Your task to perform on an android device: Open Todoist app and Share Dance classes task  through  Message on wm company hr no 
Image 0: 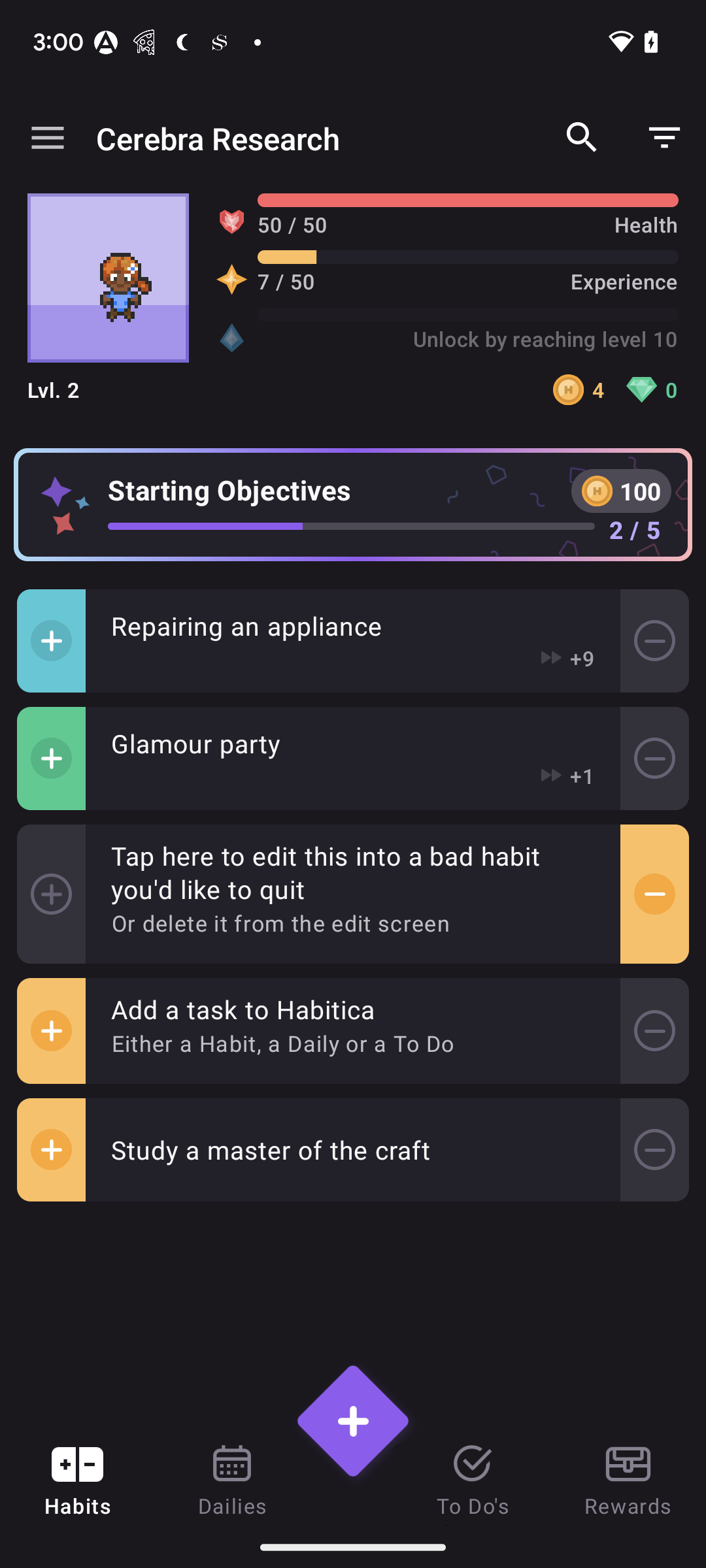
open Todoist app
Step 0: open app "Todoist"
Image 2: 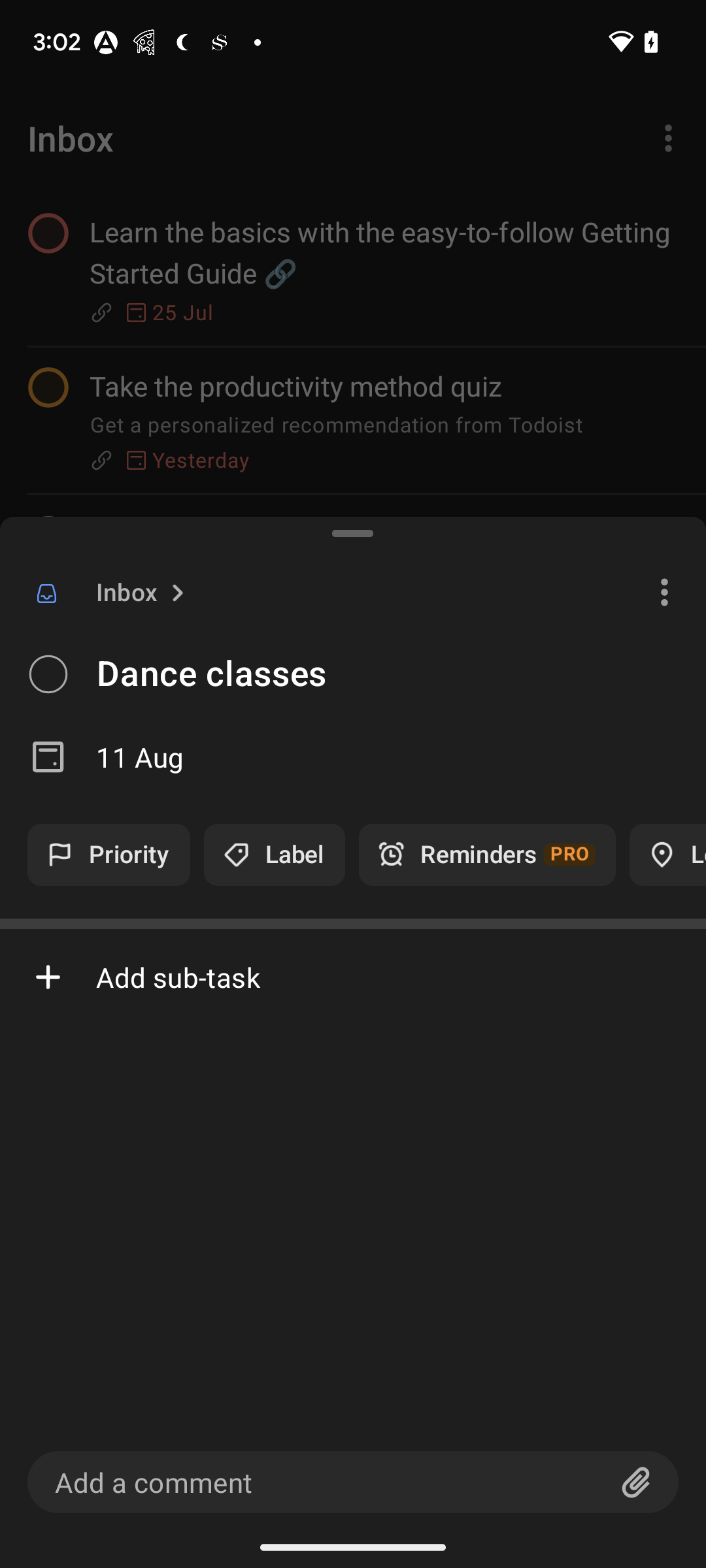
click on the three dots 
Step 2: click (353, 595)
Image 3: 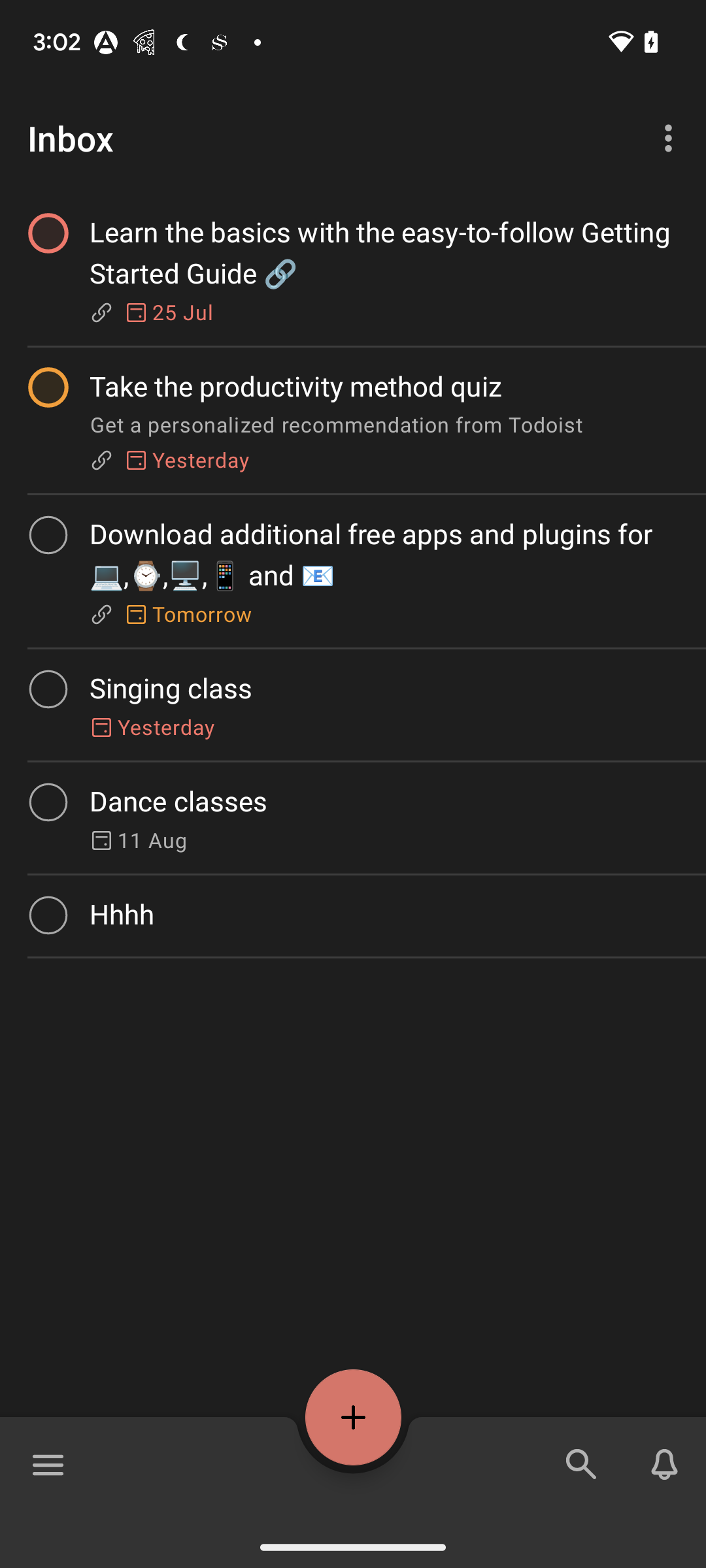
click on the three dots 
Step 3: wait
Image 4: 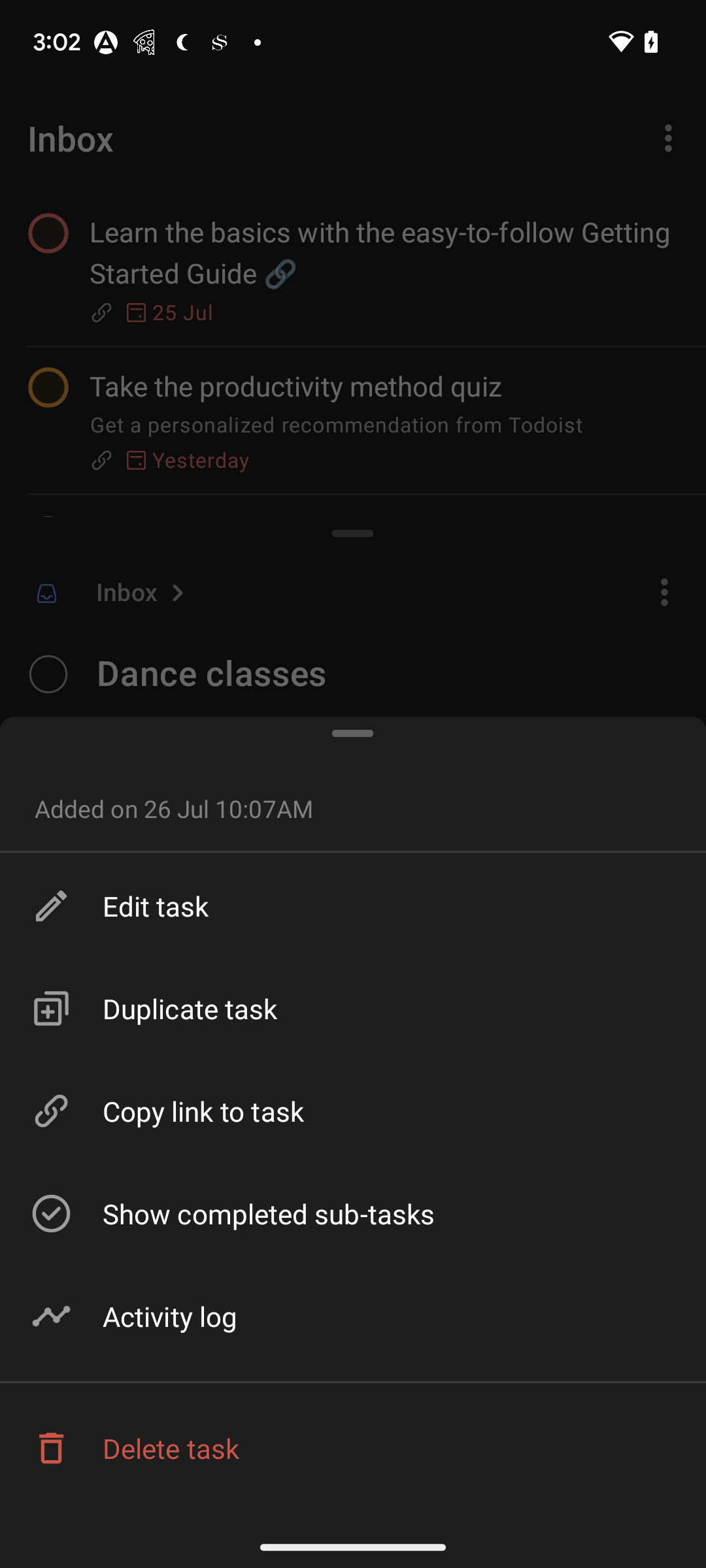
go to the copy link to task option
Step 4: click (353, 1111)
Image 5: 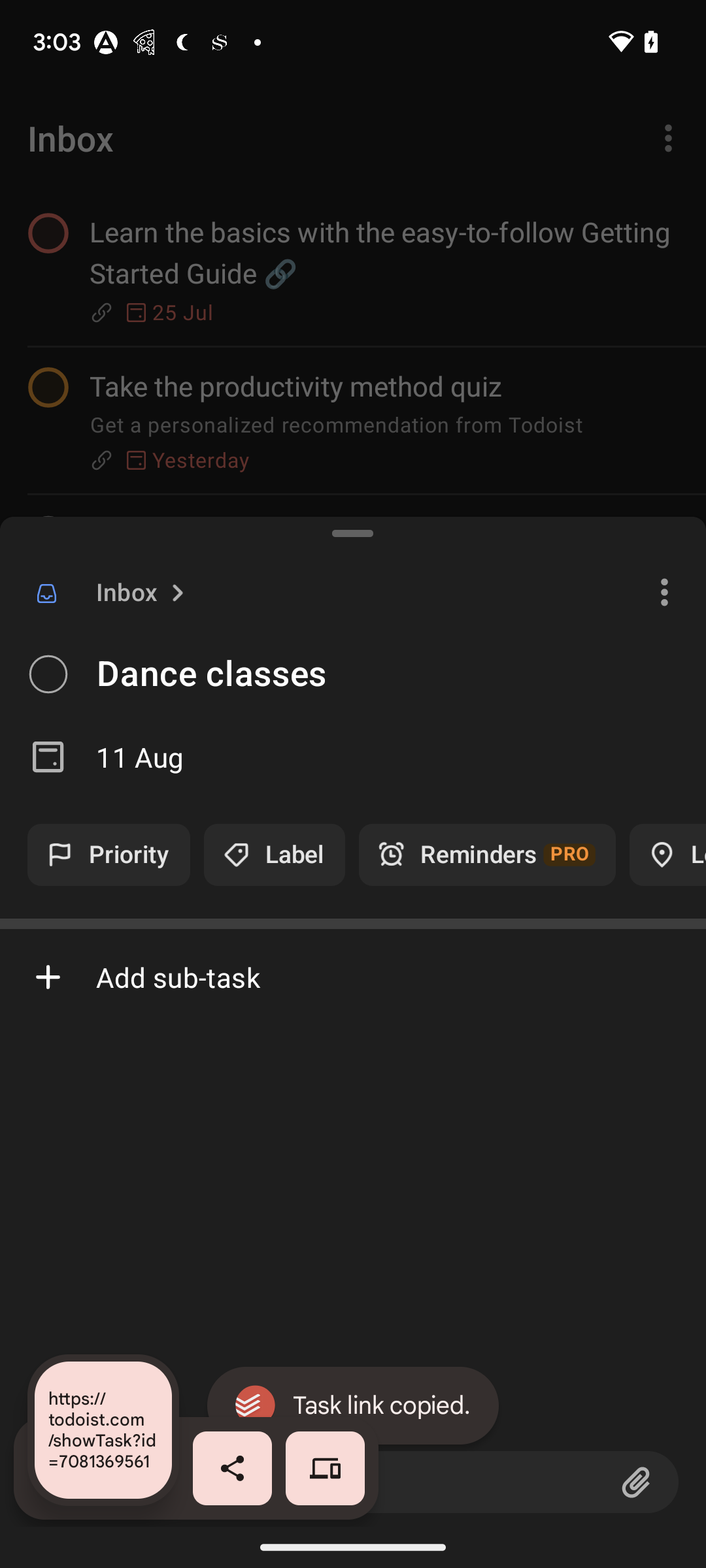
click on the share icon 
Step 5: click (232, 1468)
Image 6: 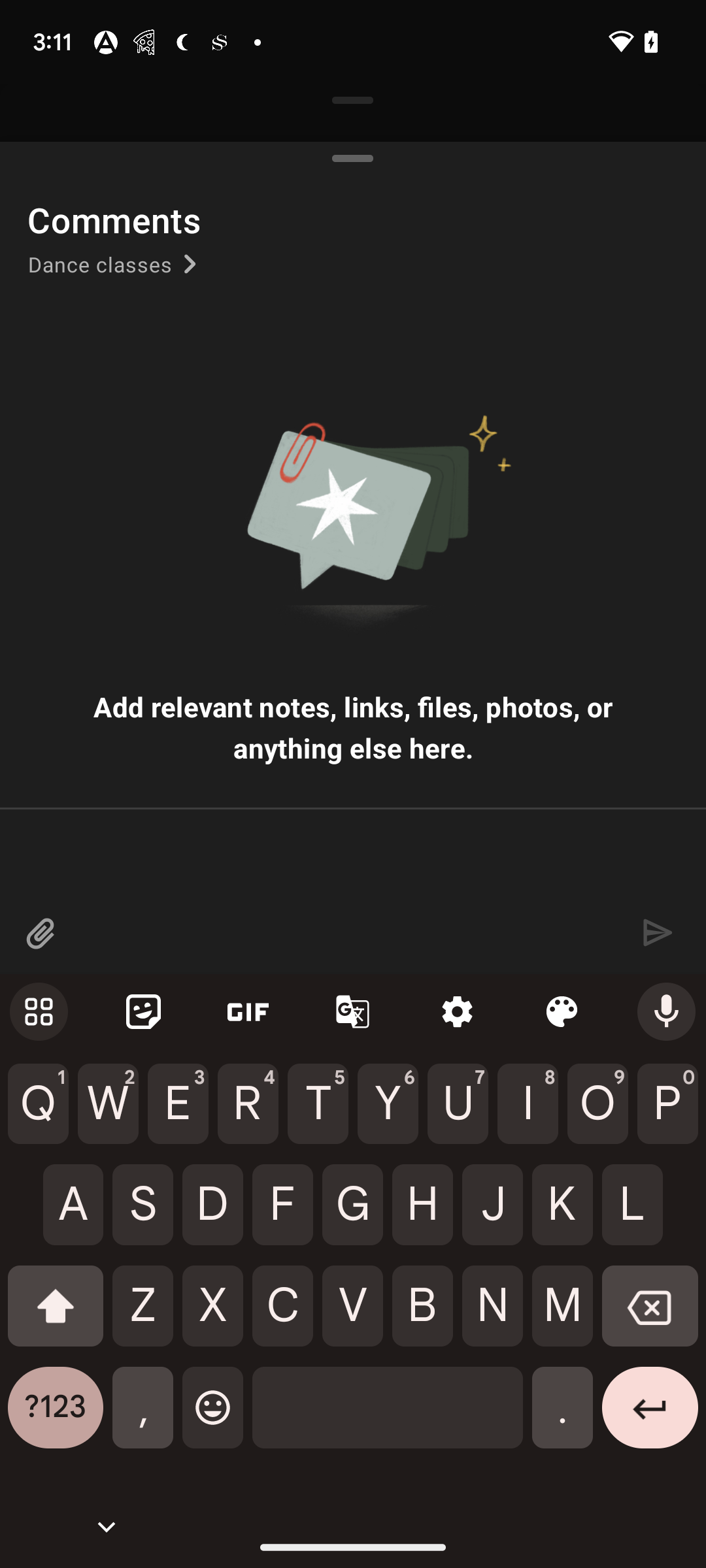
click on the share icon 
Step 6: wait
Image 7: 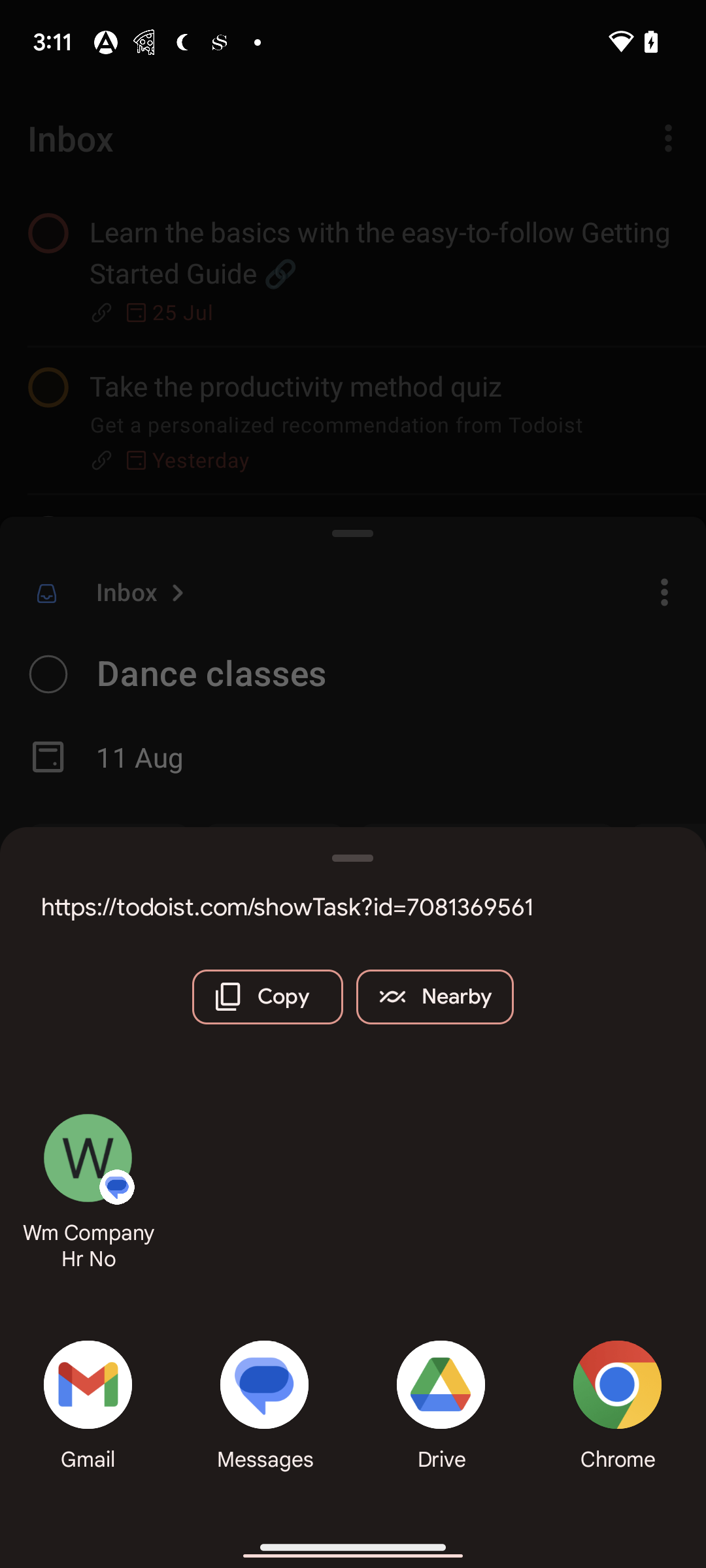
click on the messages option
Step 7: click (263, 1384)
Image 8: 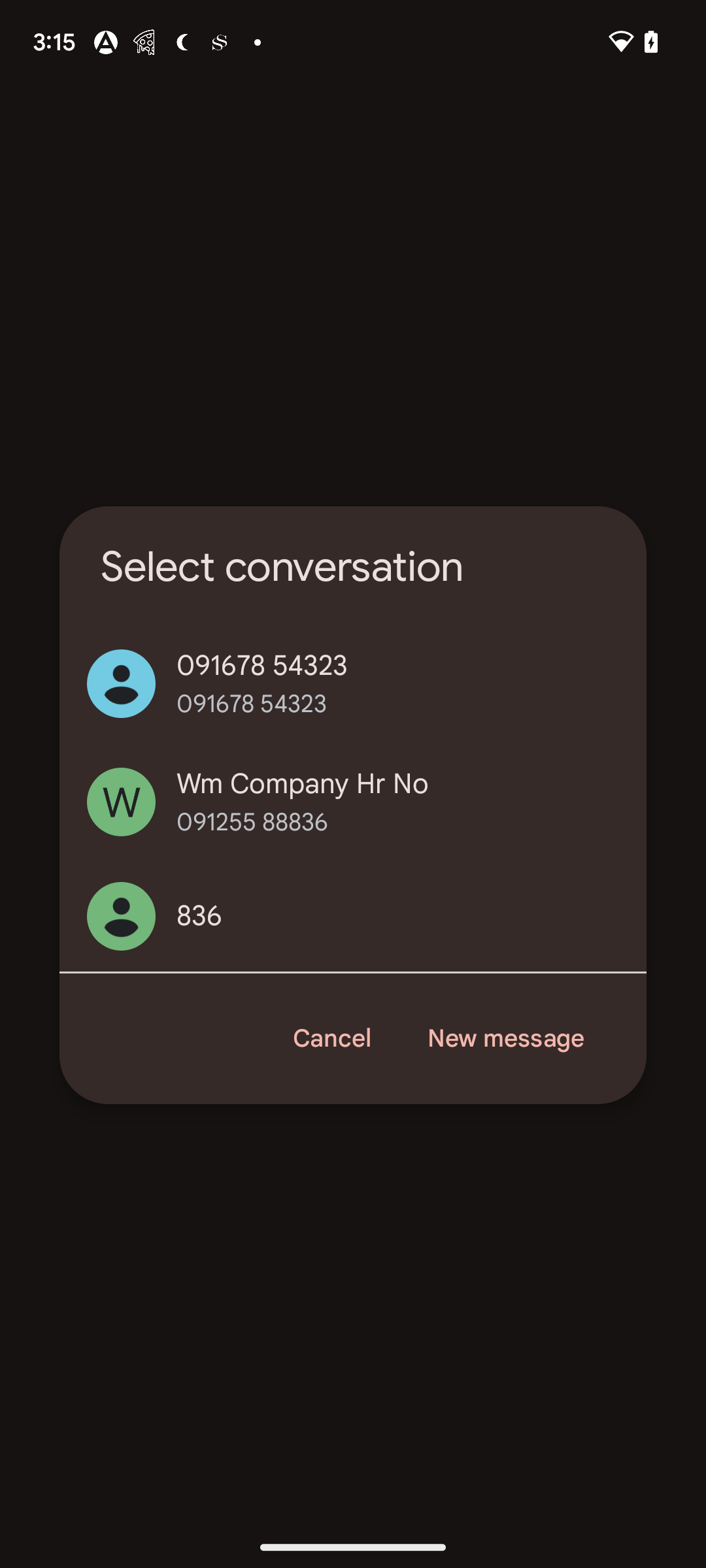
go to the wm company hr no 
Step 8: click (303, 784)
Image 9: 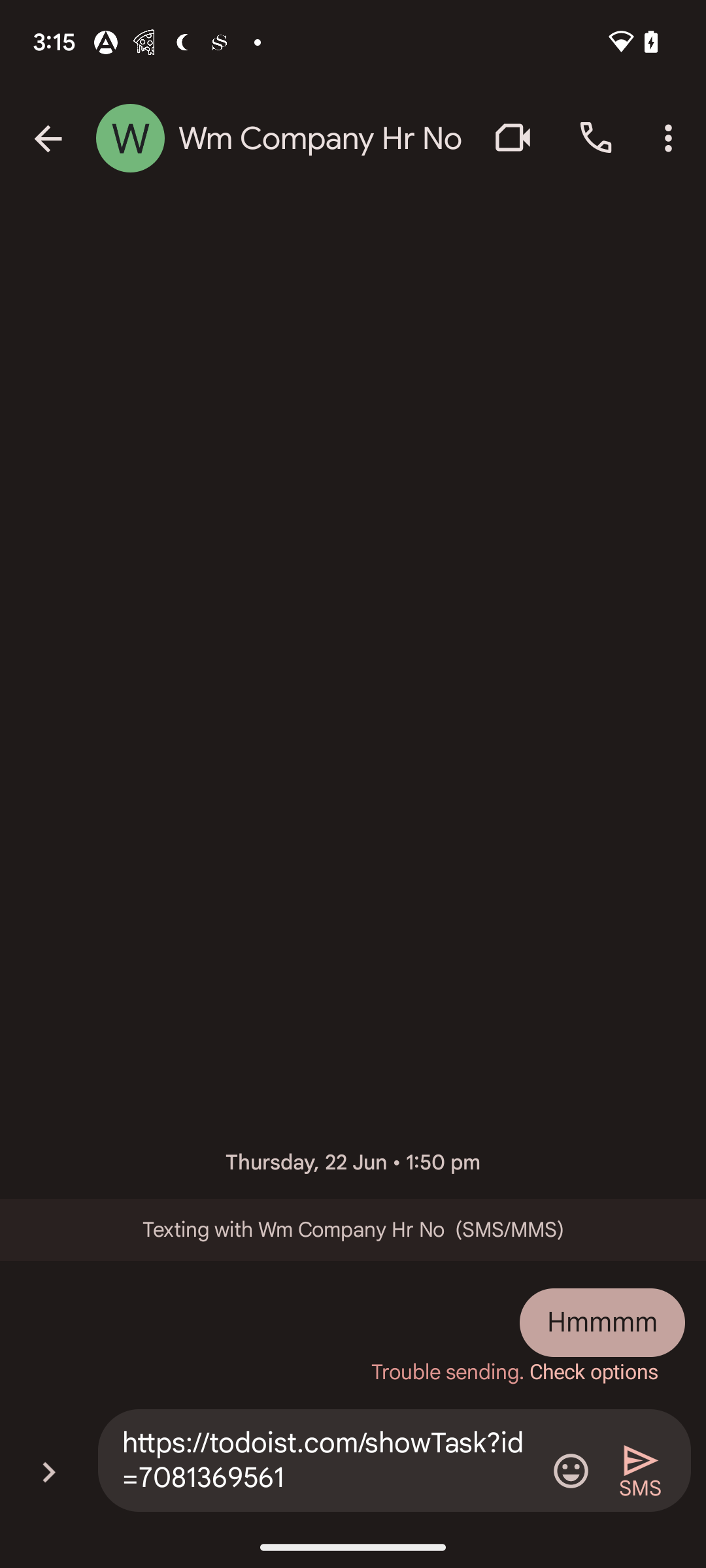
click on the sms icon 
Step 9: click (649, 1470)